Your task to perform on an android device: Filter the search according to the Smart home category in the Banggood app.
Image 0: 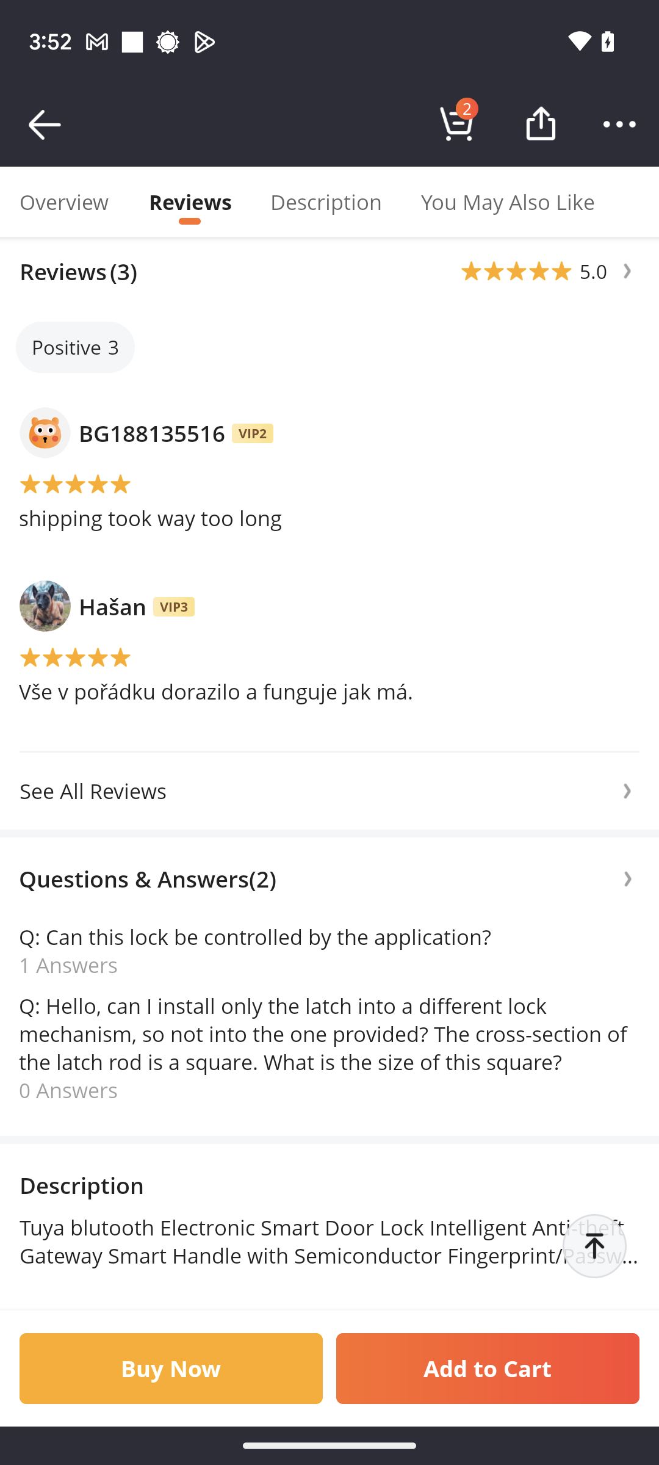
Go back to the search results.
Step 0: press back button
Image 1: 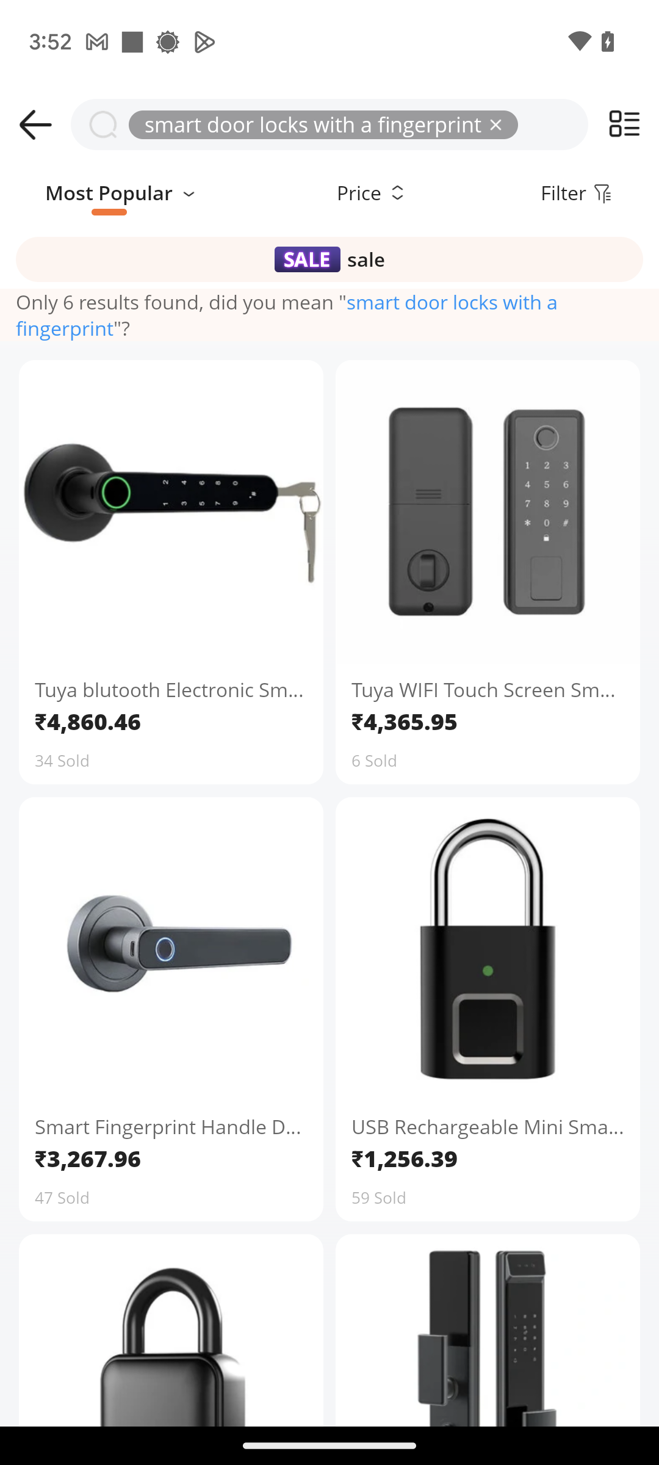
Click on the filters icon at the top-right of the screen.
Step 1: click (563, 192)
Image 2: 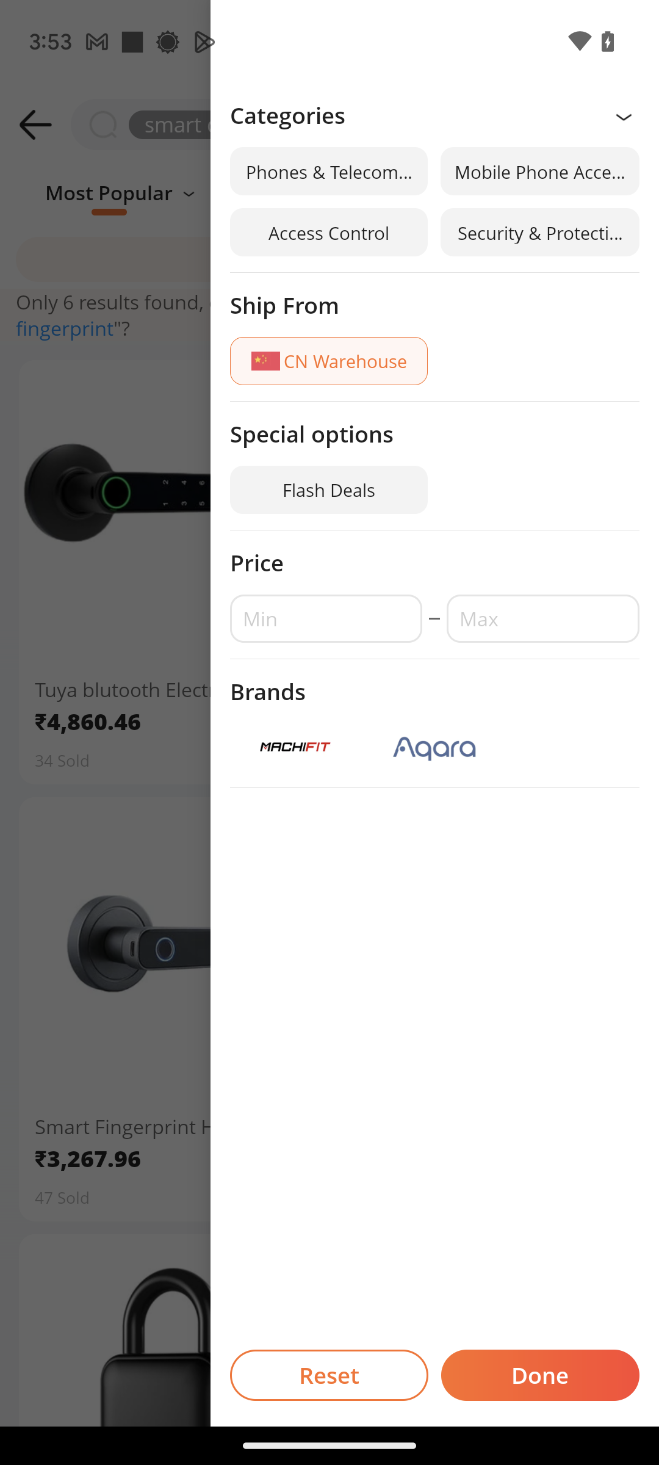
Click on the filters icon at the top-right of the screen.
Step 2: wait
Image 3: 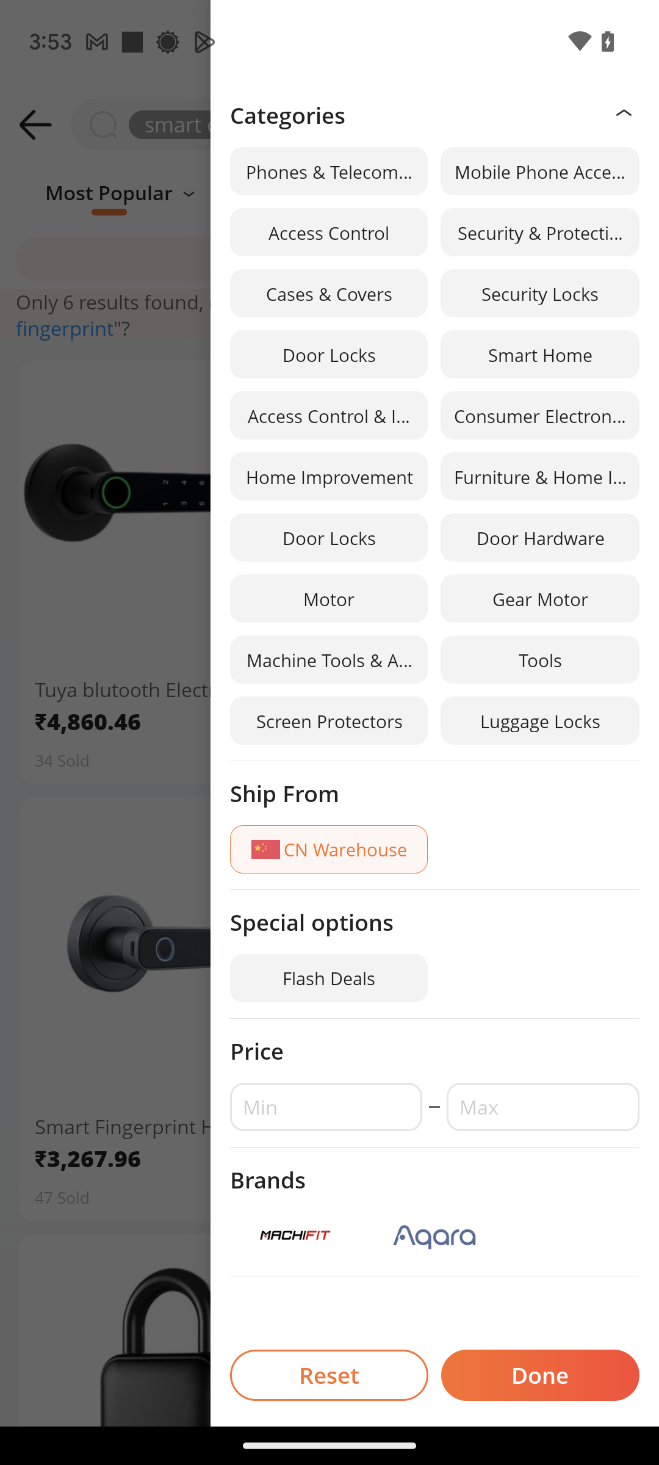
Click on the smart home in the categories section.
Step 3: click (540, 354)